Your task to perform on an android device: In the YaalaToys app , search for Bicycles
Image 0: 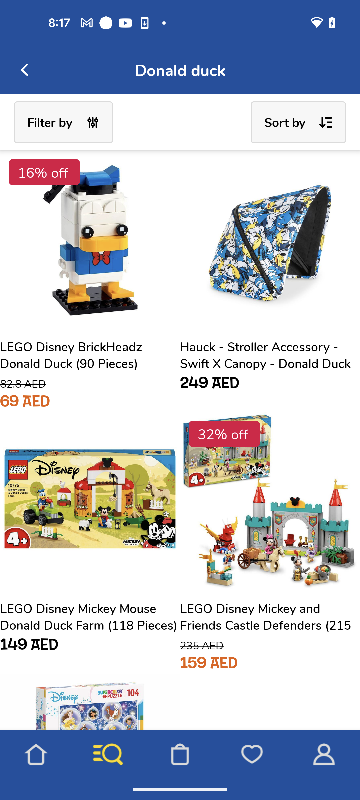
Open the YallaToys app
Step 0: open app "Yalla Toys"
Image 1: 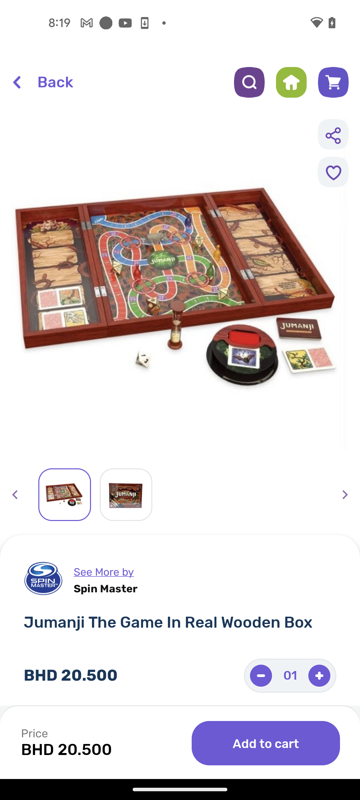
Click on the search icon at the top of the screen
Step 1: click (249, 82)
Image 2: 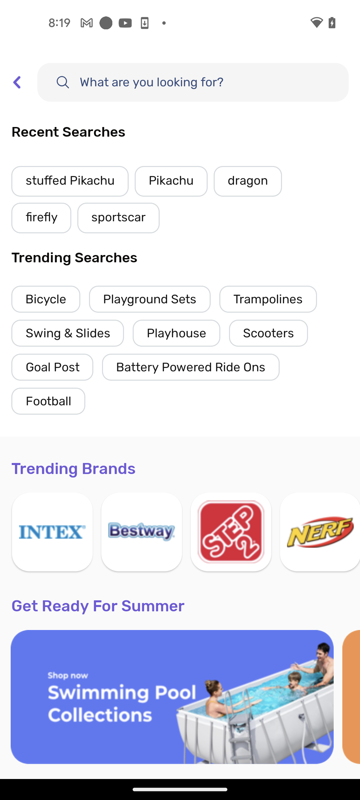
Go to the search bar at the top of the screen
Step 2: click (193, 82)
Image 3: 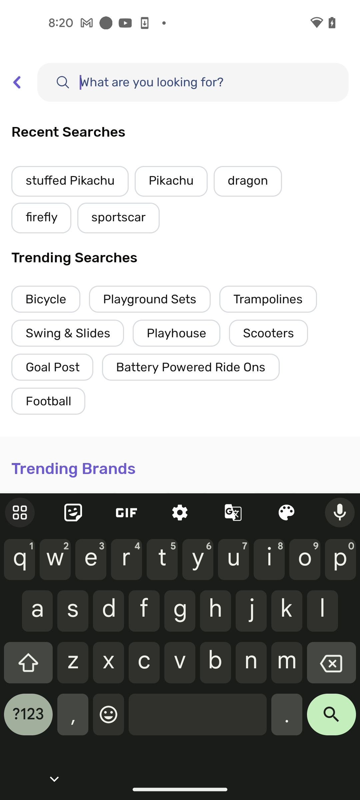
Search for Bicycles in the search bar
Step 3: type "Bicycles"
Image 4: 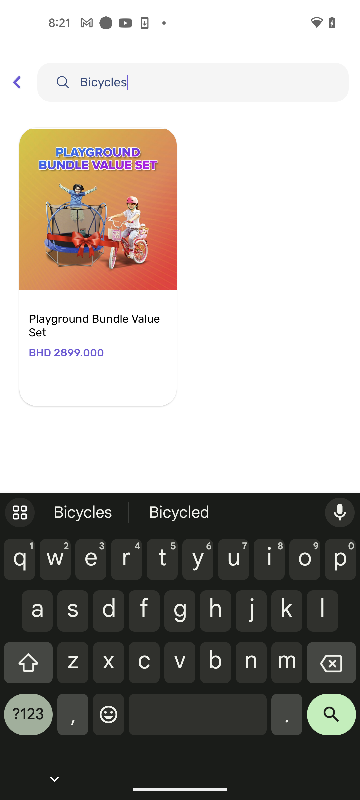
Click on the search icon at the bottom right corner of the keyboard
Step 4: click (331, 719)